Your task to perform on an android device: I would like to open the Alchemist book to check out the book's preview on Amazon kindle app by Paulo Coelho.
Image 0: 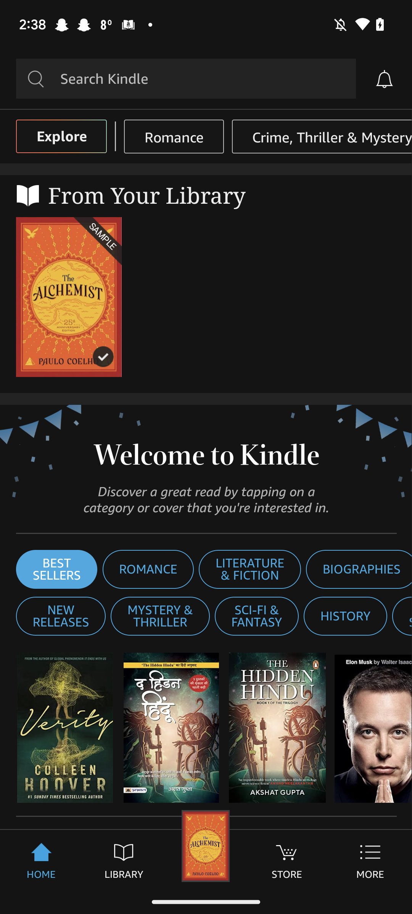
Click on The Alchemist book
Step 0: click (69, 297)